Your task to perform on an android device: In the festive spirit of christmas, I embark on a quest for the perfect black dress in size 40 through the enchanting aisles of the Pull & Bear app
Image 0: 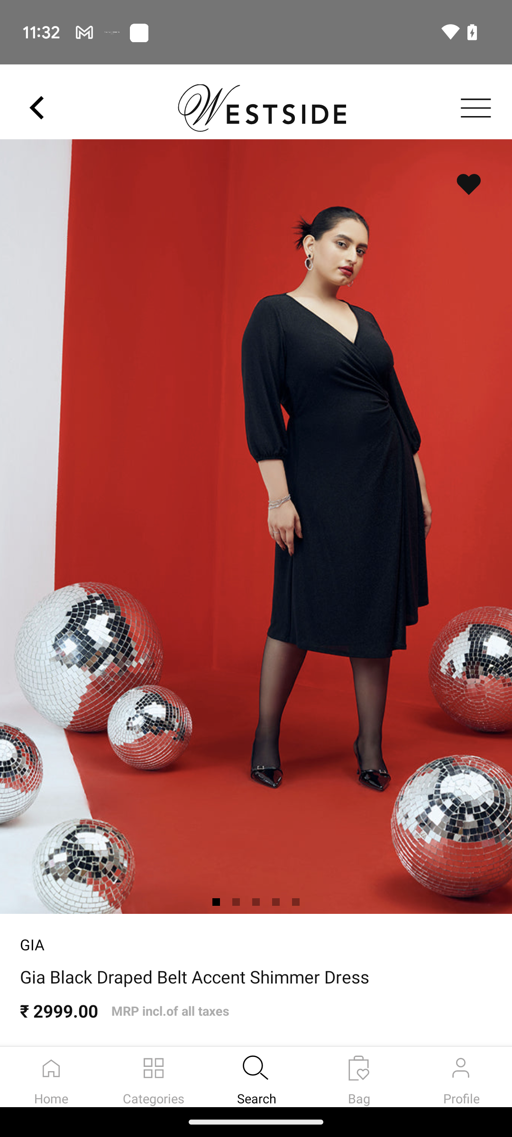
Open the Pull&Bear app
Step 0: open app "Pull&Bear"
Image 1: 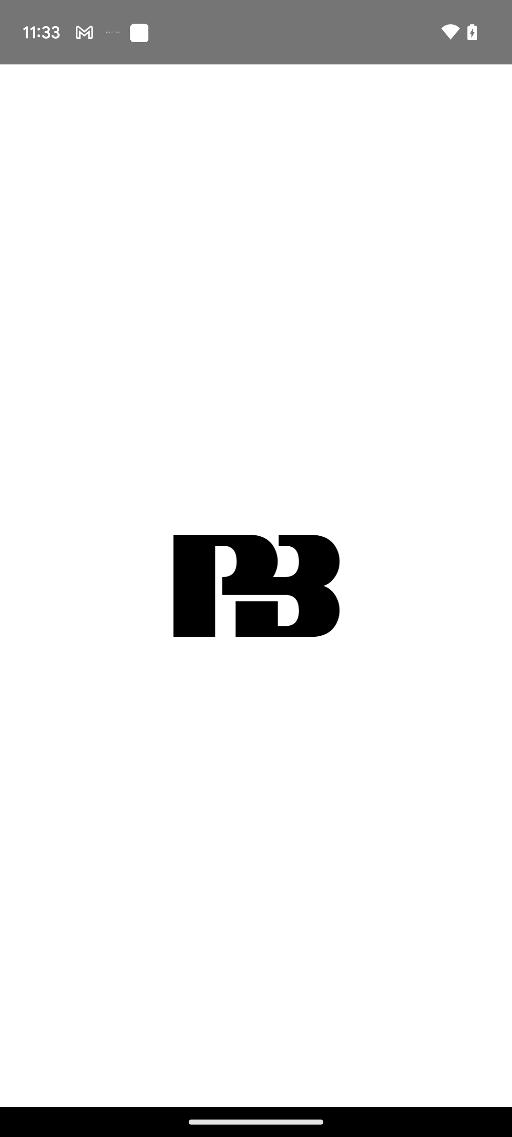
Open the Pull&Bear app
Step 1: wait
Image 2: 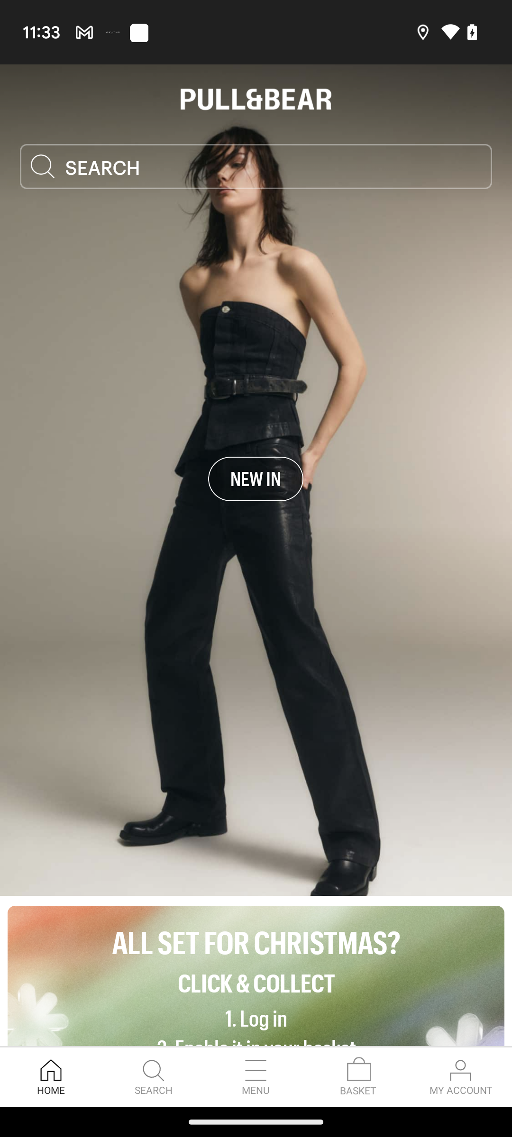
Click on the search icon 
Step 2: click (154, 1077)
Image 3: 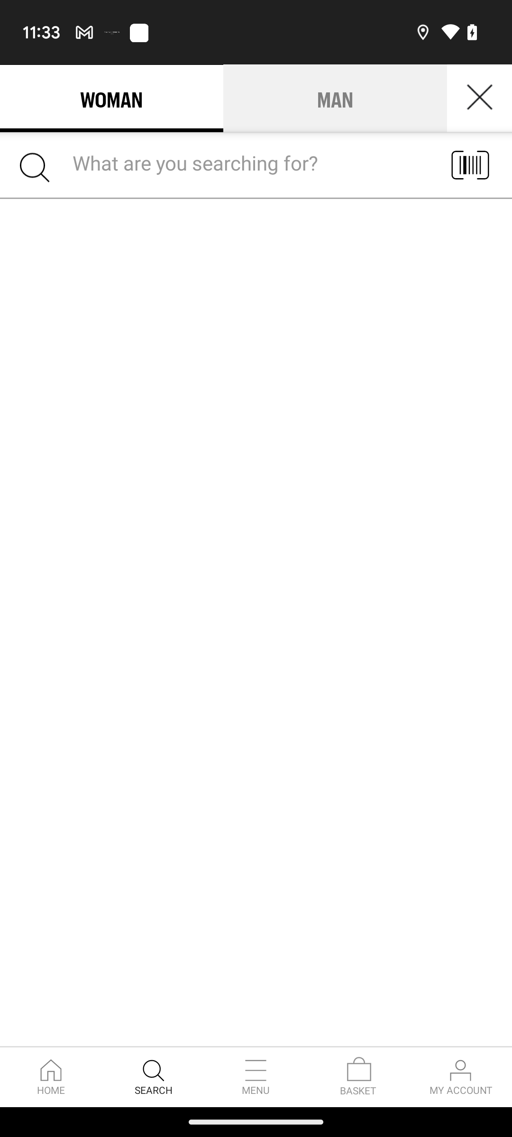
Click on the search bar
Step 3: click (257, 165)
Image 4: 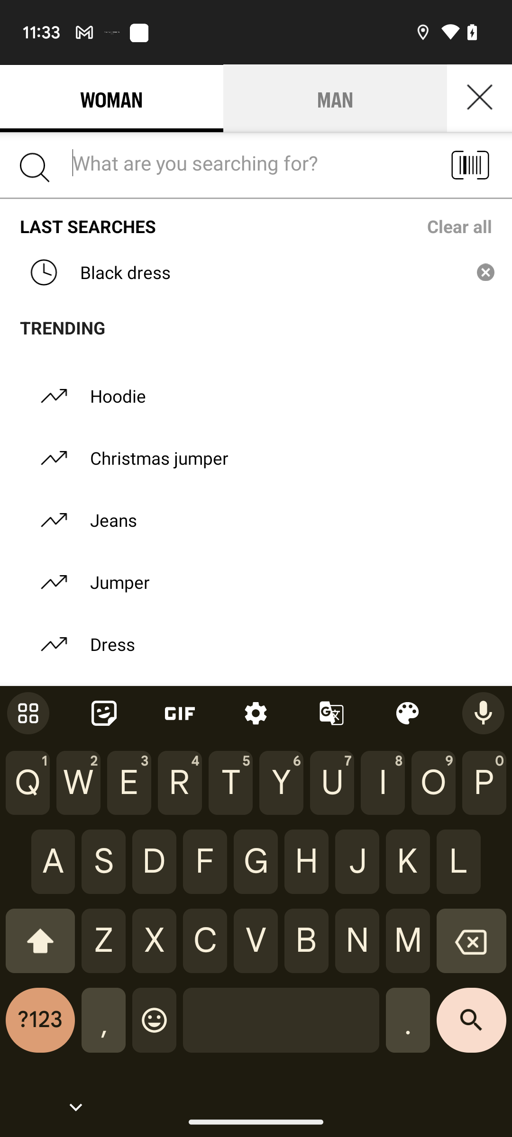
Type Black dress in search bar 
Step 4: type "Black Dress"
Image 5: 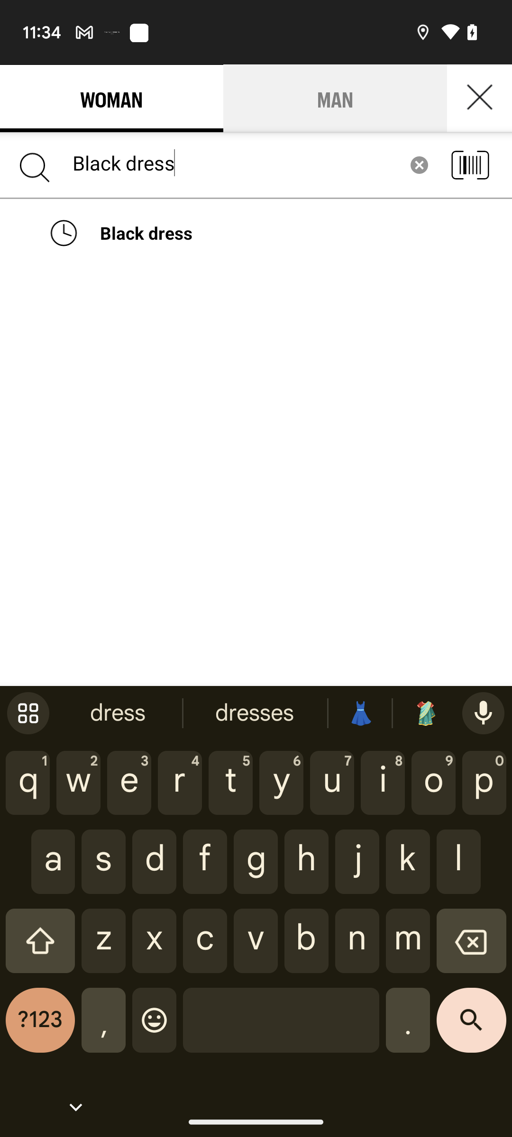
Click on the search key
Step 5: click (471, 1028)
Image 6: 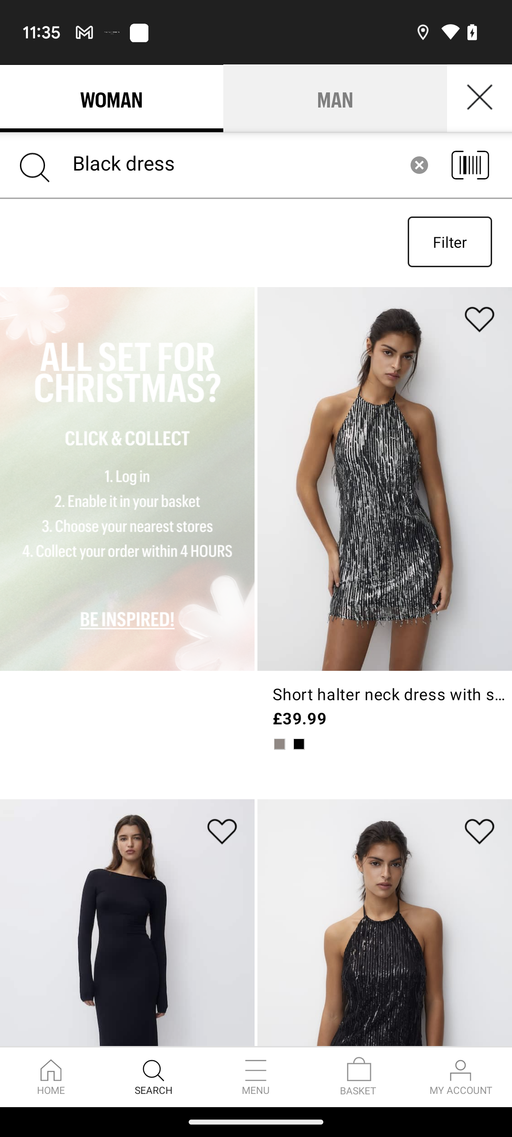
Click on the third dress
Step 6: click (127, 922)